Your task to perform on an android device: Put the Power mixer  in my Mega hardware app's shopping cart.
Image 0: 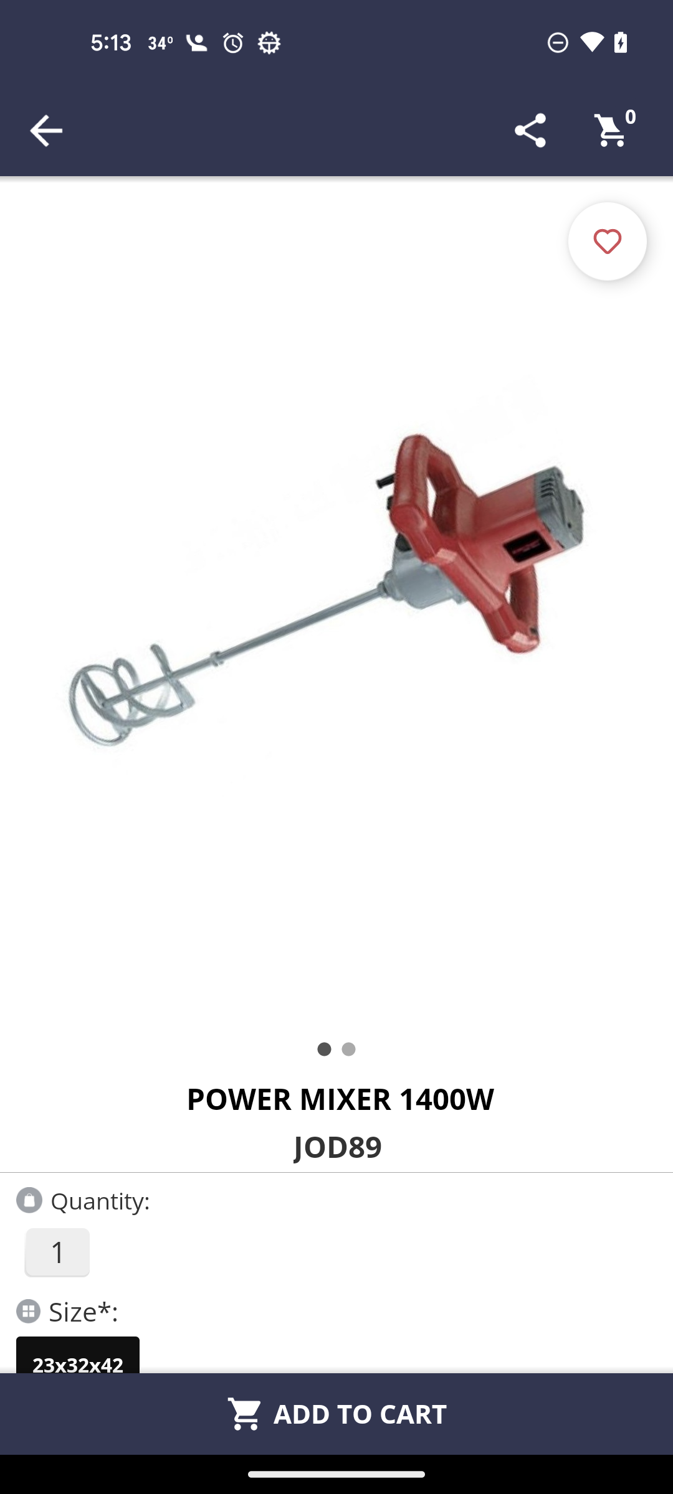
Click on the Add to cart button 
Step 0: click (360, 1413)
Image 1: 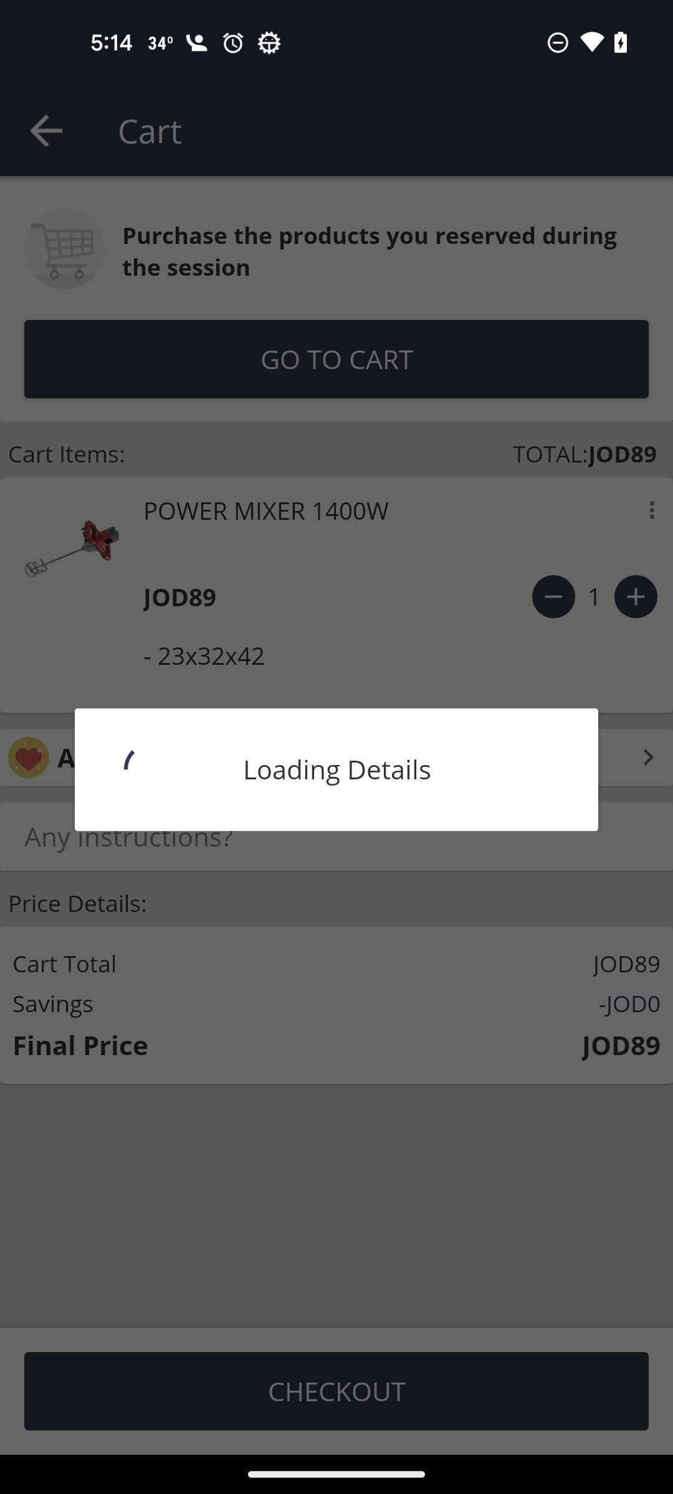
Click on the Add to cart button 
Step 1: wait